Your task to perform on an android device: It appears to be attractive from the profile, therefore I'd want to check the information about the Courtyard New York Manhattan hotel  in the booking.com app.
Image 0: 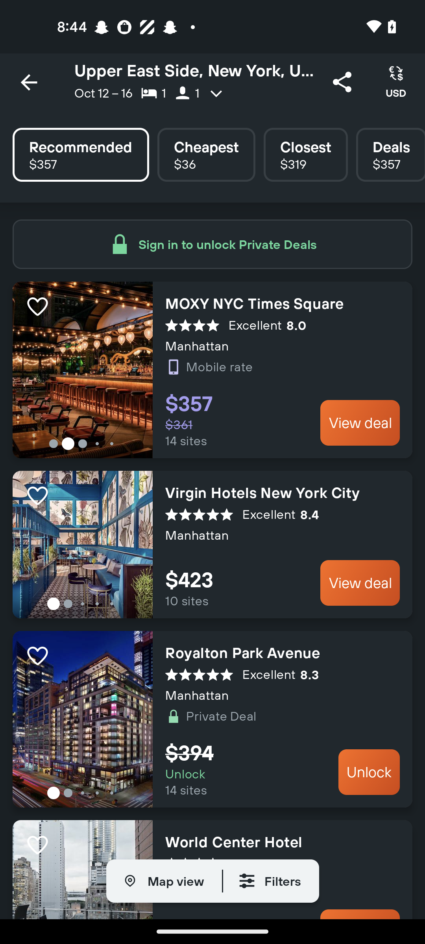
open the Booking.com app
Step 0: open app "Booking.com"
Image 1: 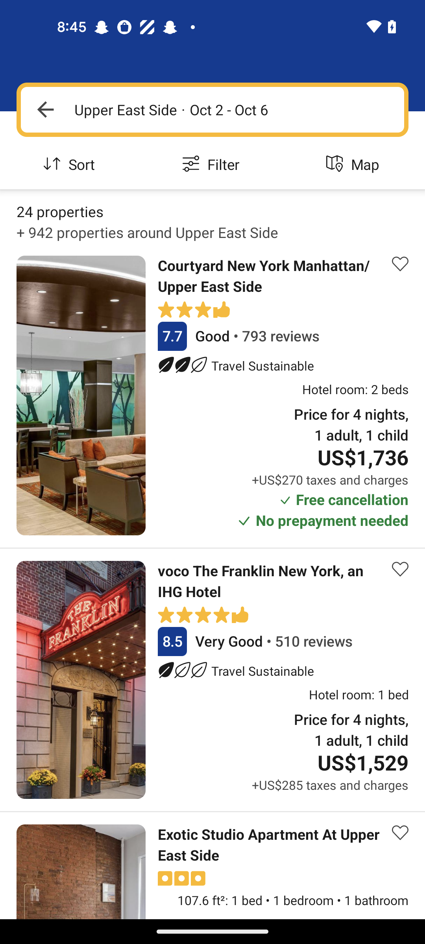
Click on the  Courtyard New York Manhattan option 
Step 1: click (81, 395)
Image 2: 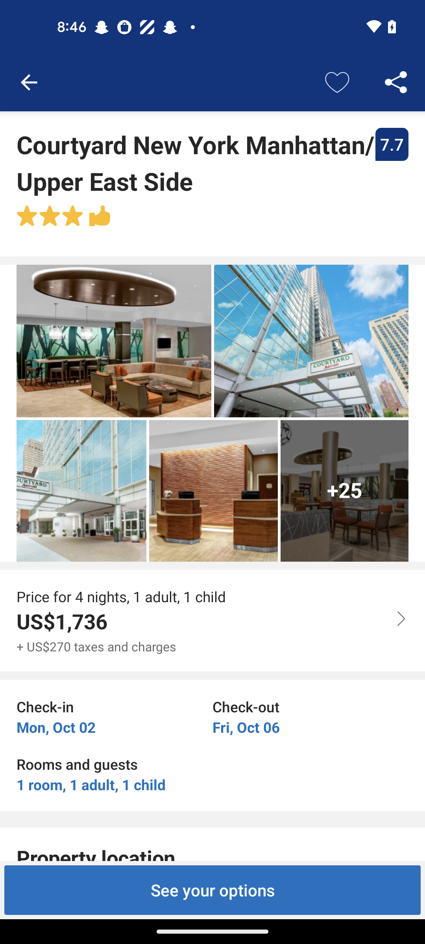
Swipe up for details 
Step 2: scroll down
Image 3: 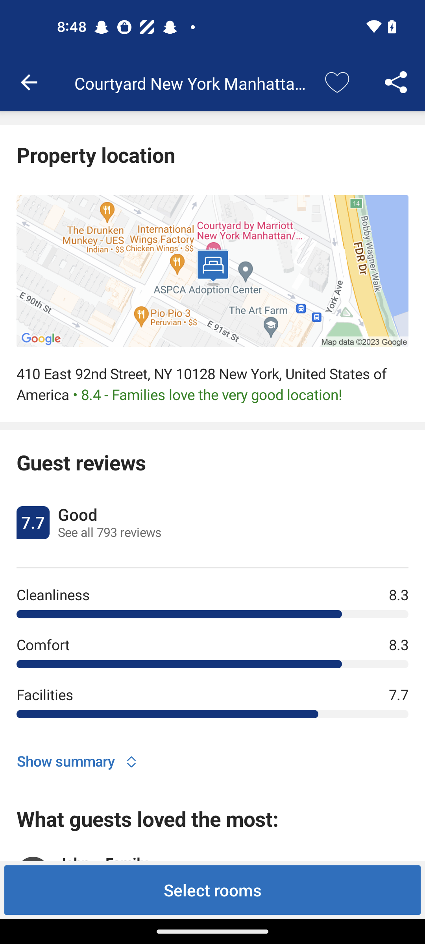
Swipe up for details 
Step 3: scroll down
Image 4: 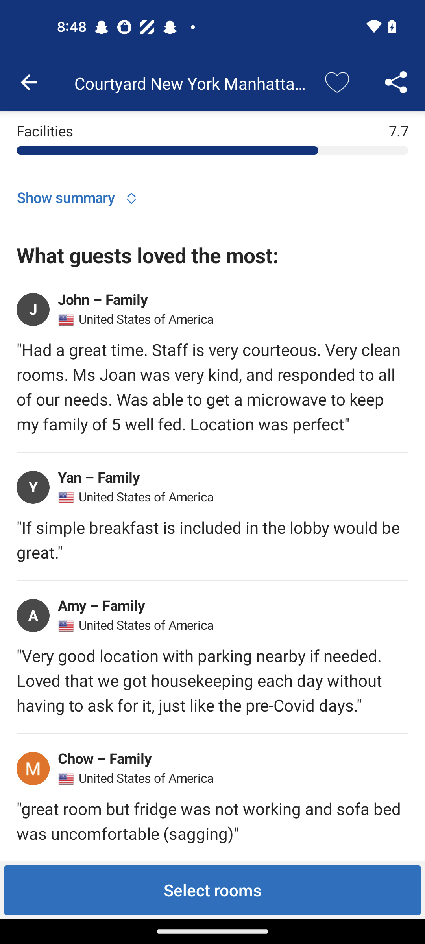
Swipe up for details 
Step 4: scroll down
Image 5: 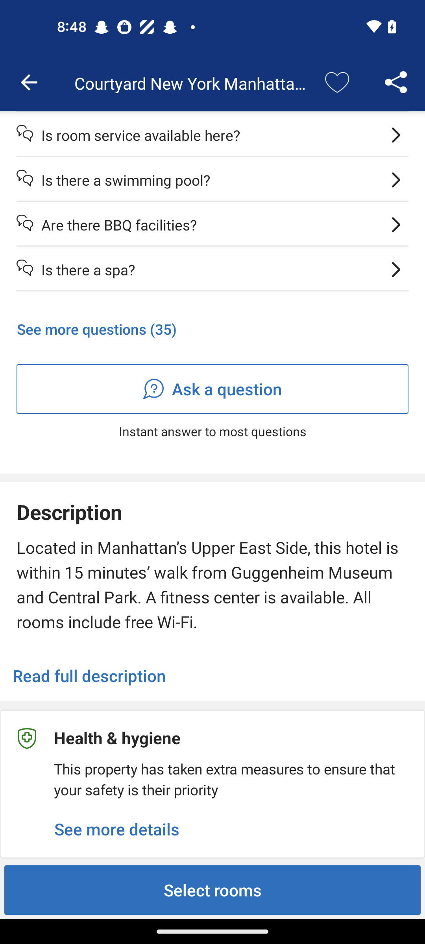
Swipe up for details 
Step 5: scroll down
Image 6: 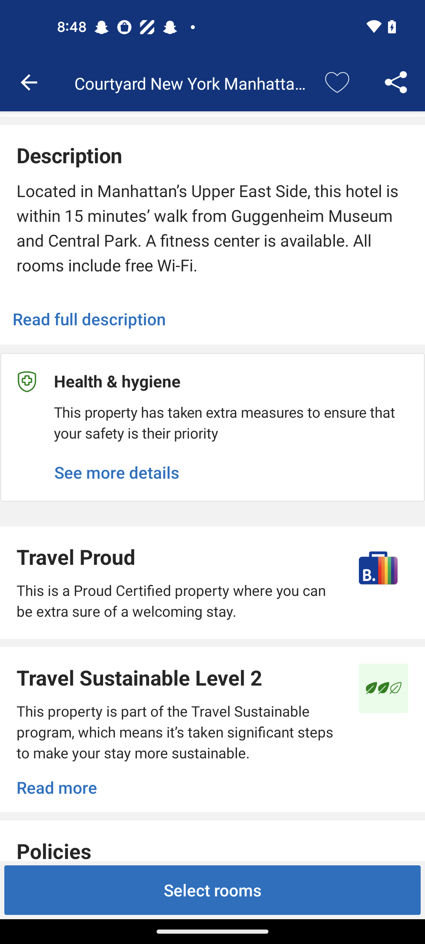
Swipe up for details 
Step 6: scroll down
Image 7: 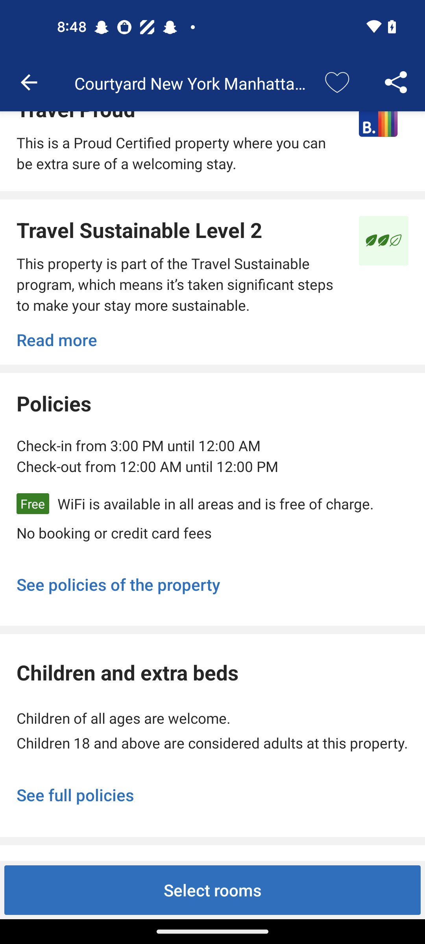
Swipe up for details 
Step 7: scroll down
Image 8: 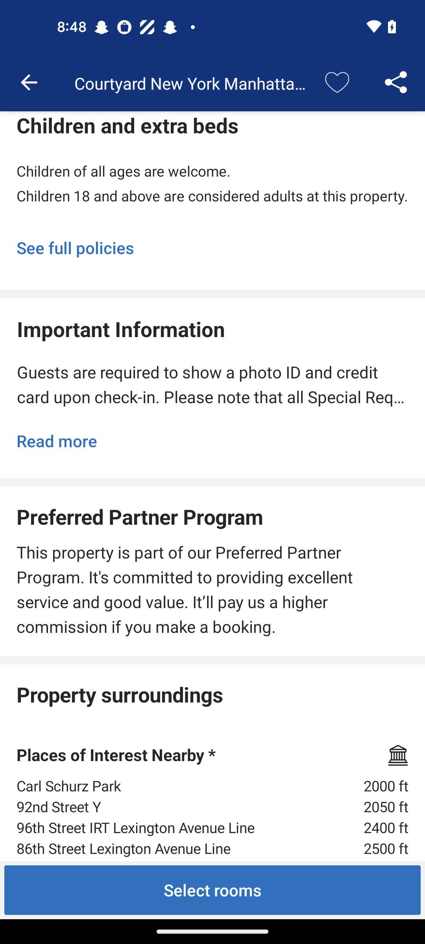
Swipe up for details 
Step 8: scroll down